Your task to perform on an android device: I want to view Oats so that I can have them for breakfast.
Image 0: 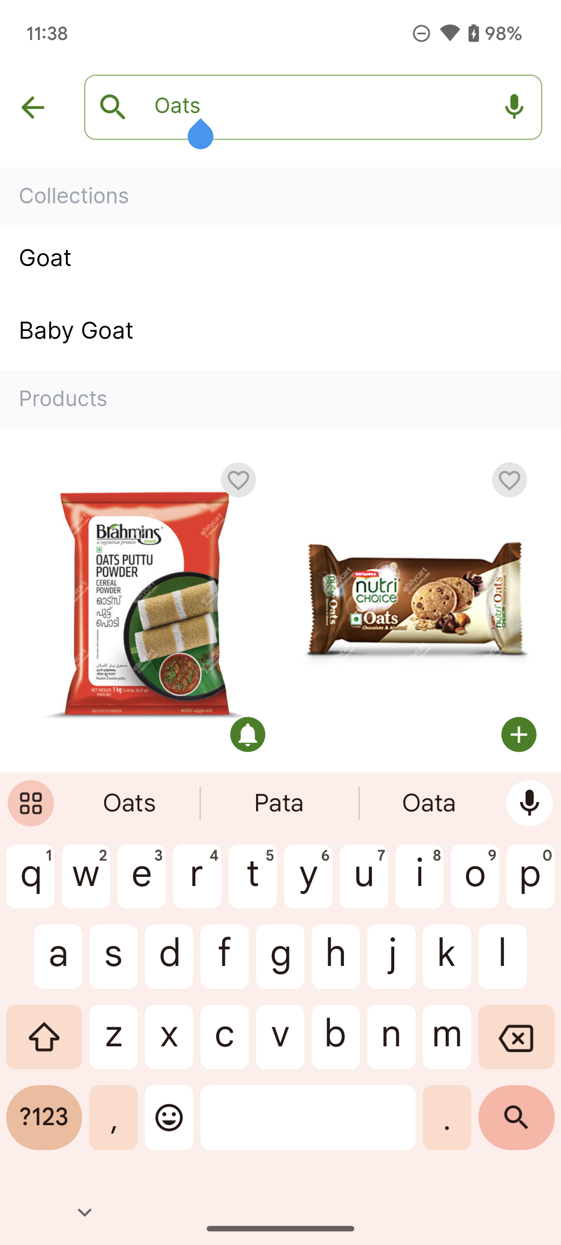
Swipe up on the screen.
Step 0: scroll down
Image 1: 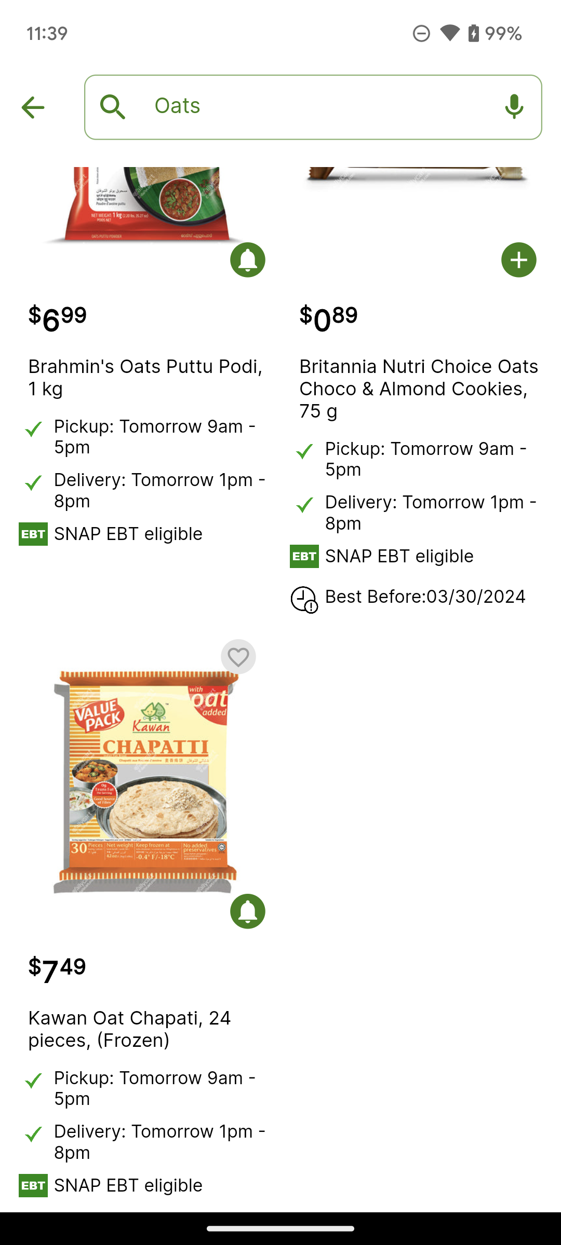
Click on the Kawan Oat on the screen.
Step 1: click (145, 909)